Your task to perform on an android device: I want to fill my favorite color, teal, in the square shape, so fill the square shape with teal color in the Whiteboard app.
Image 0: 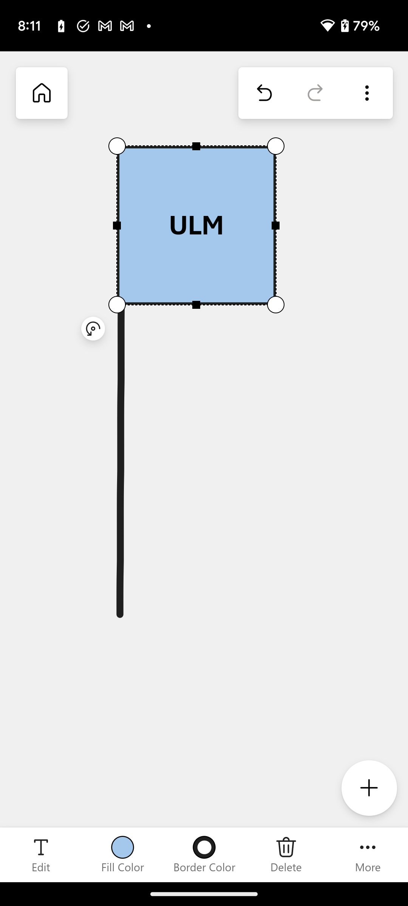
Click on the Fill color tab at the bottom of the screen to select the color to fill in the square shape.
Step 0: click (122, 855)
Image 1: 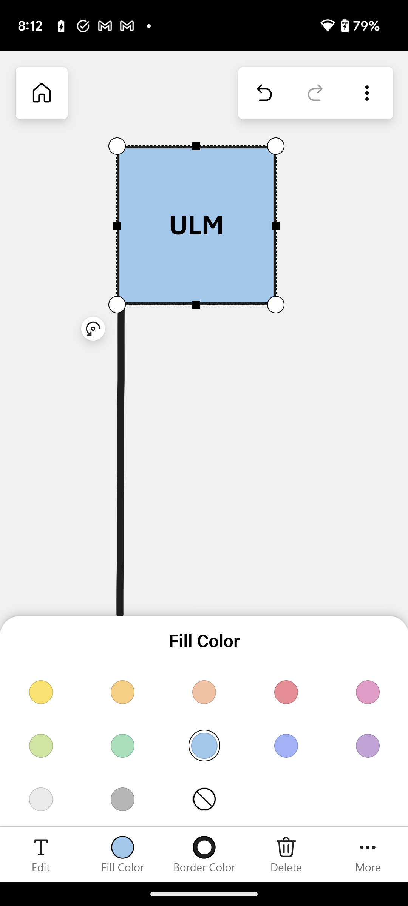
Click on the teal color to fill the color in the square.
Step 1: click (205, 467)